Your task to perform on an android device: Share the current Drawing in JPG format with my colleague Cerebra Research on his office gmail account: dbwscratch.test.id4@gmail.com from the HiPaint app.
Image 0: 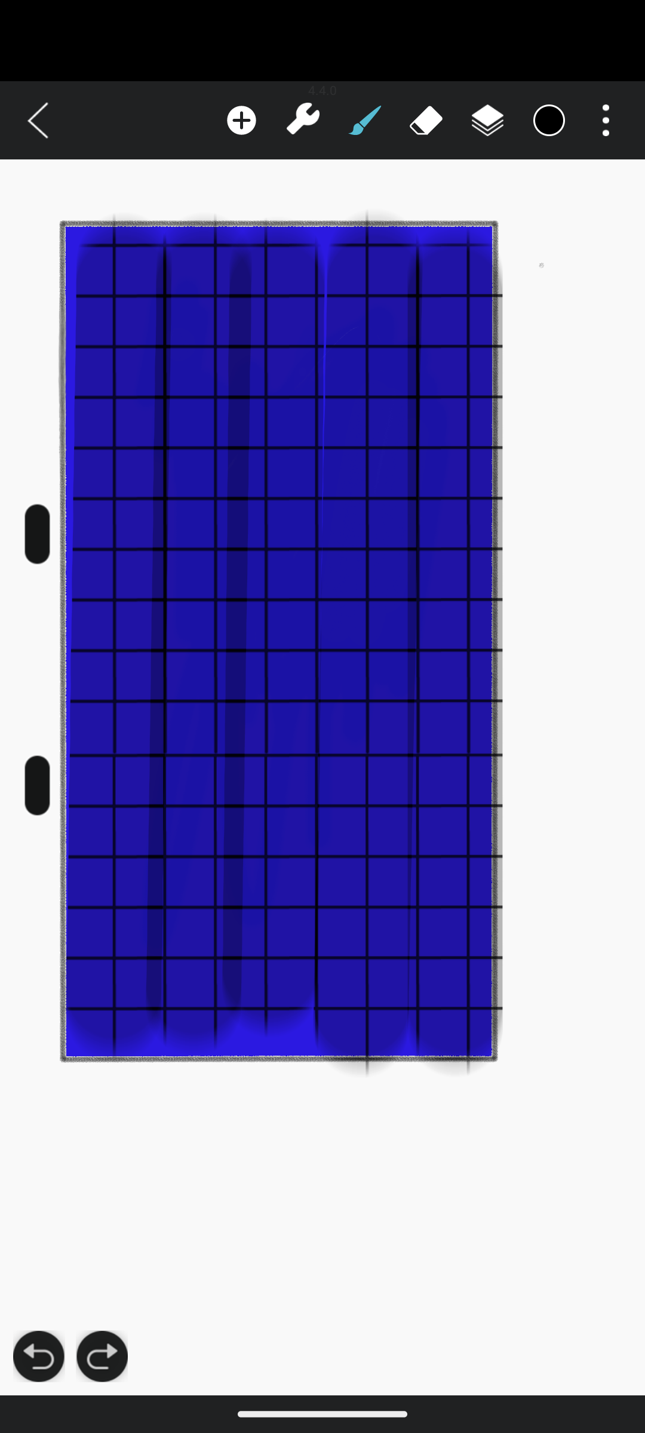
Click on the three dot menu at the top-right of the screen.
Step 0: click (606, 120)
Image 1: 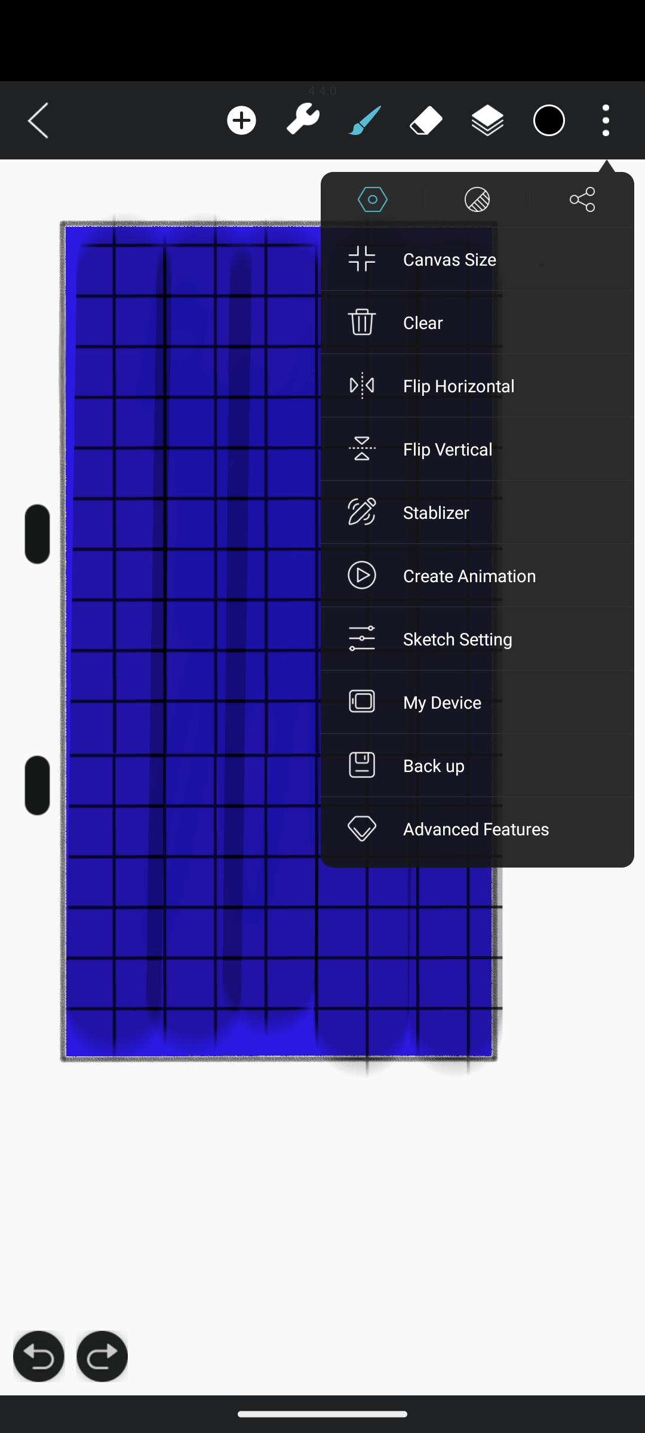
Click on the Share icon.
Step 1: click (581, 199)
Image 2: 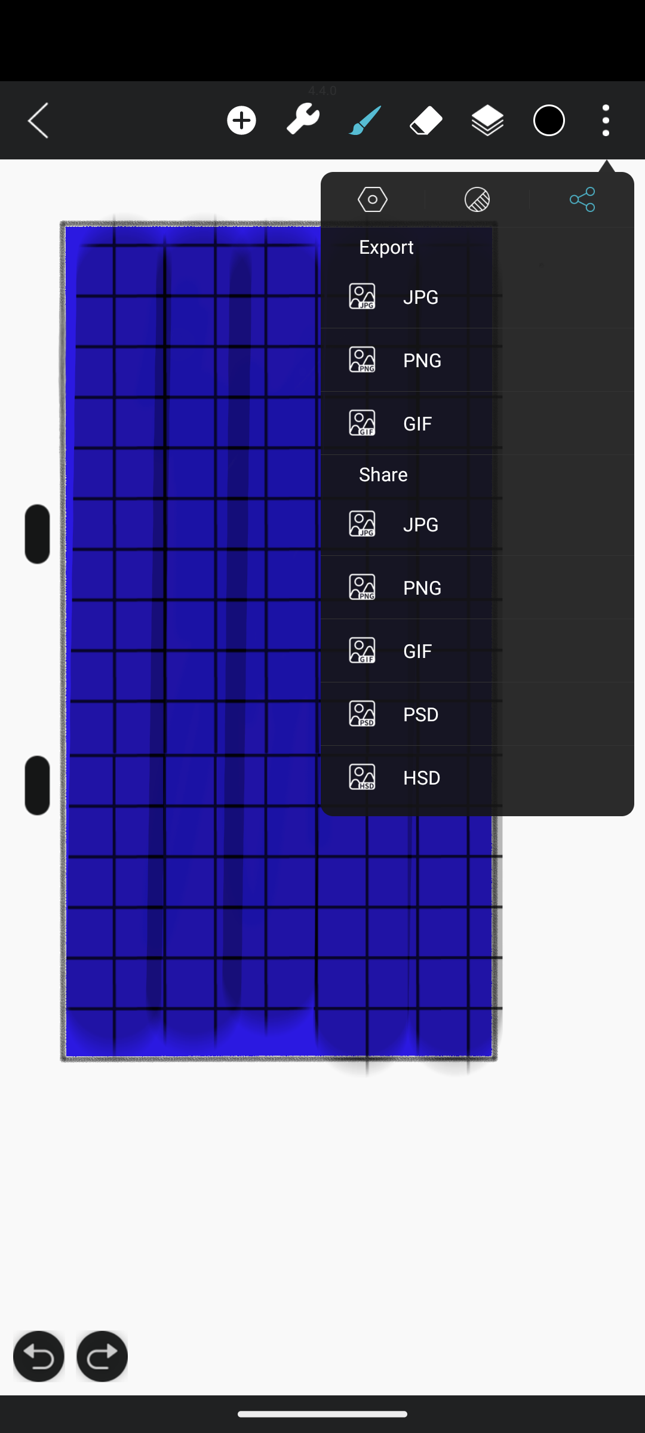
Click on the JPG format in share section.
Step 2: click (477, 524)
Image 3: 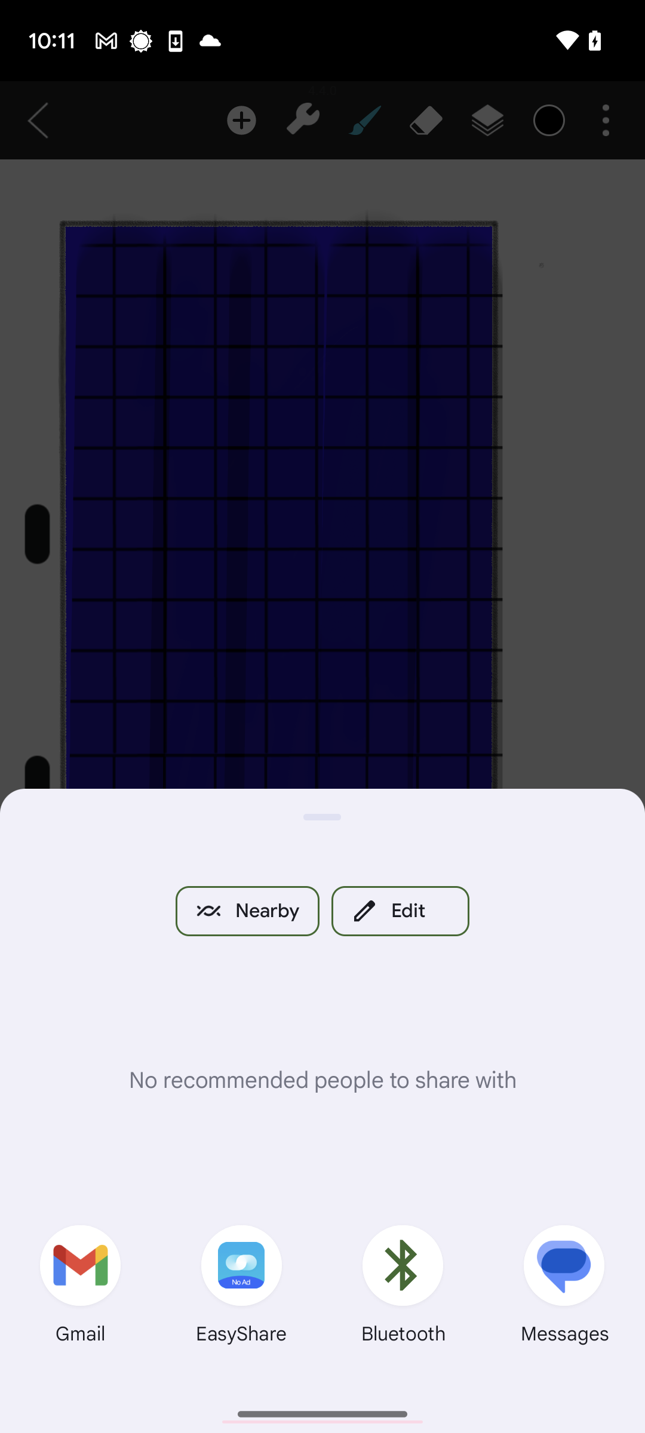
Click on the Gmail icon.
Step 3: click (81, 1289)
Image 4: 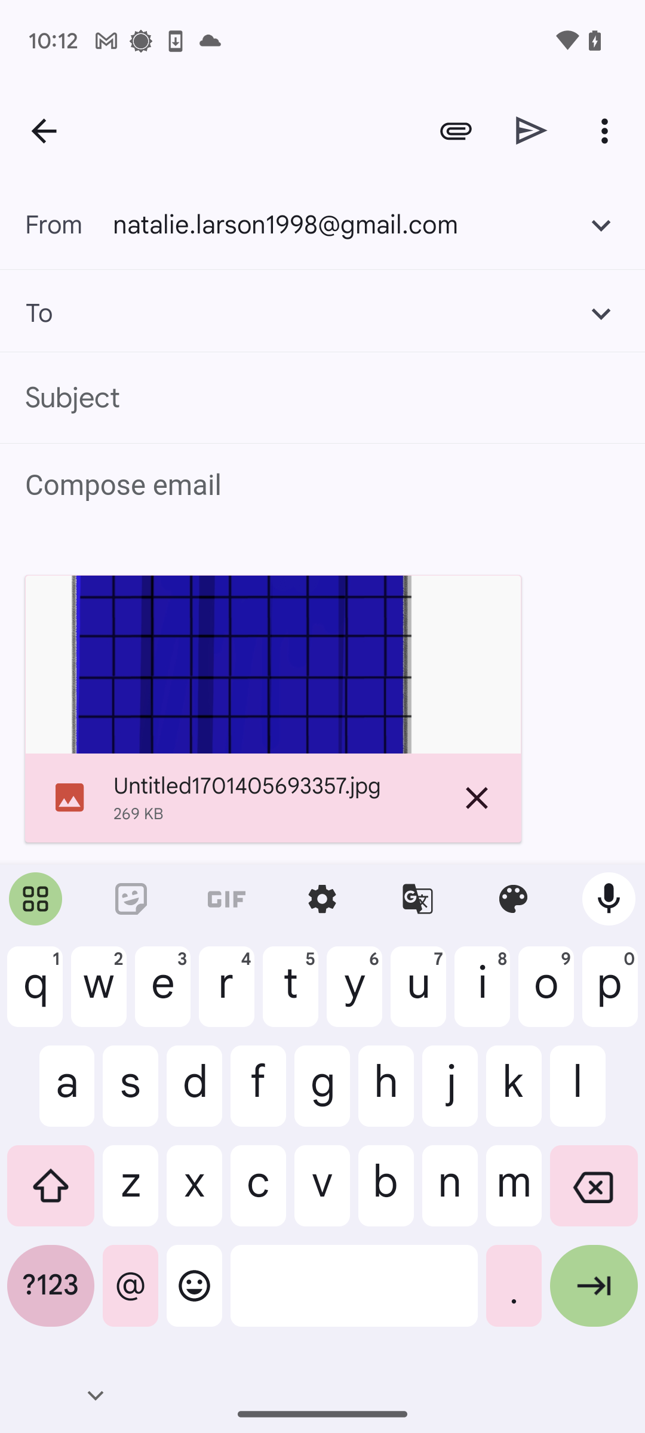
Type in the email address: dbwscratch.test.id4@gmail.com.
Step 4: type "dbwscratch.test.id4@gmail.com "
Image 5: 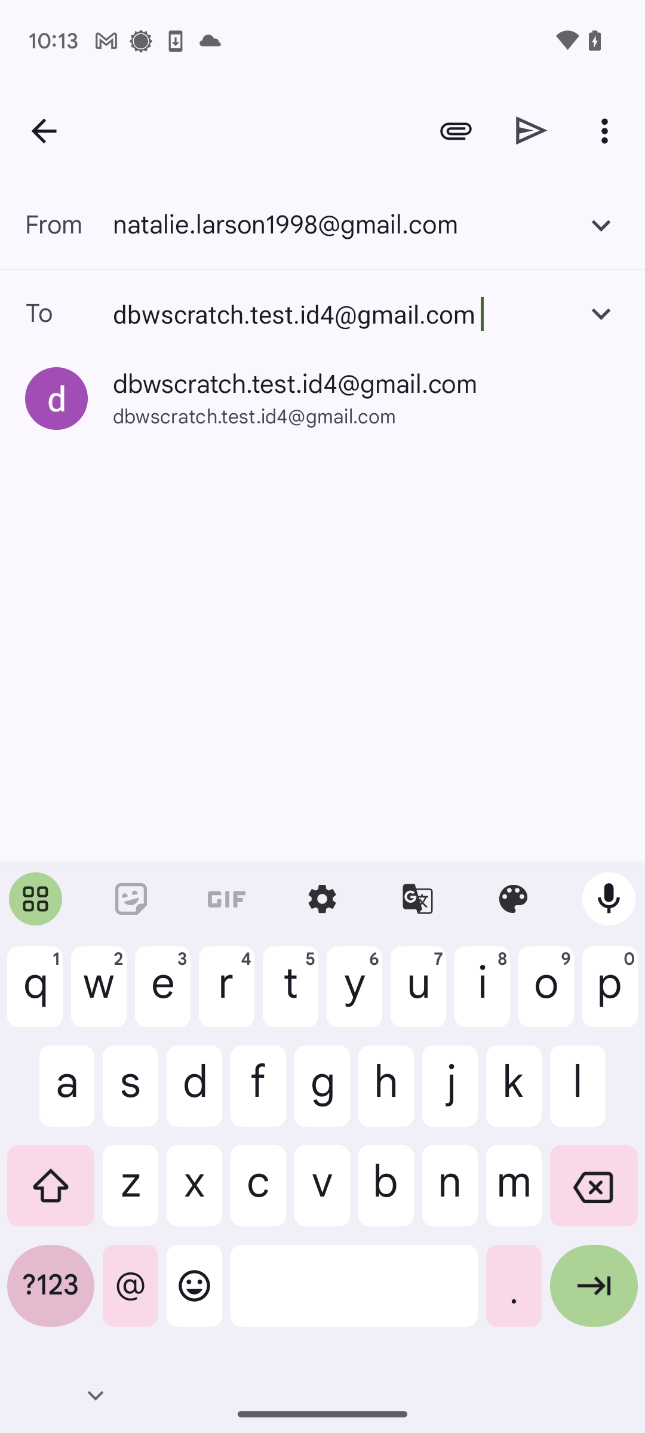
Click on the email sugeestion.
Step 5: click (295, 384)
Image 6: 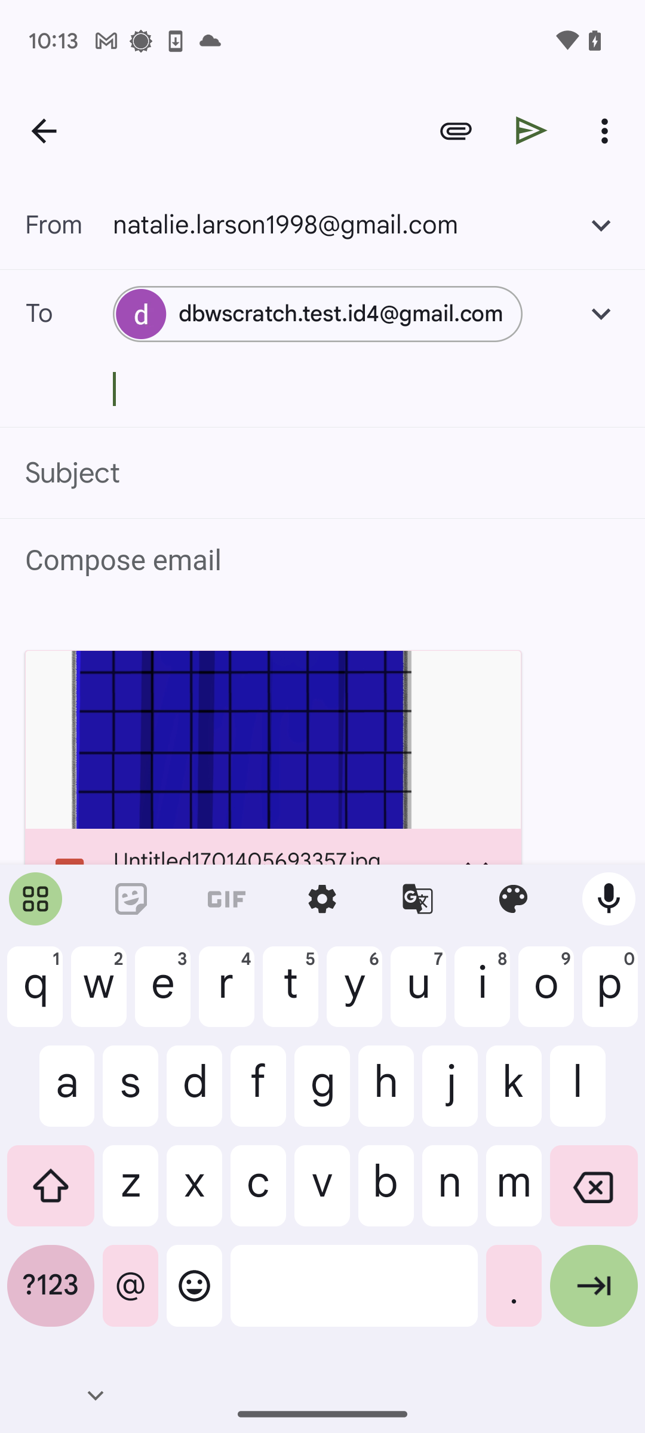
Click on the send icon at the top of the screen.
Step 6: click (532, 130)